Your task to perform on an android device: I want sports shoes for regular usage, look for sports shoes of Nike brand in the Flipkart app
Image 0: 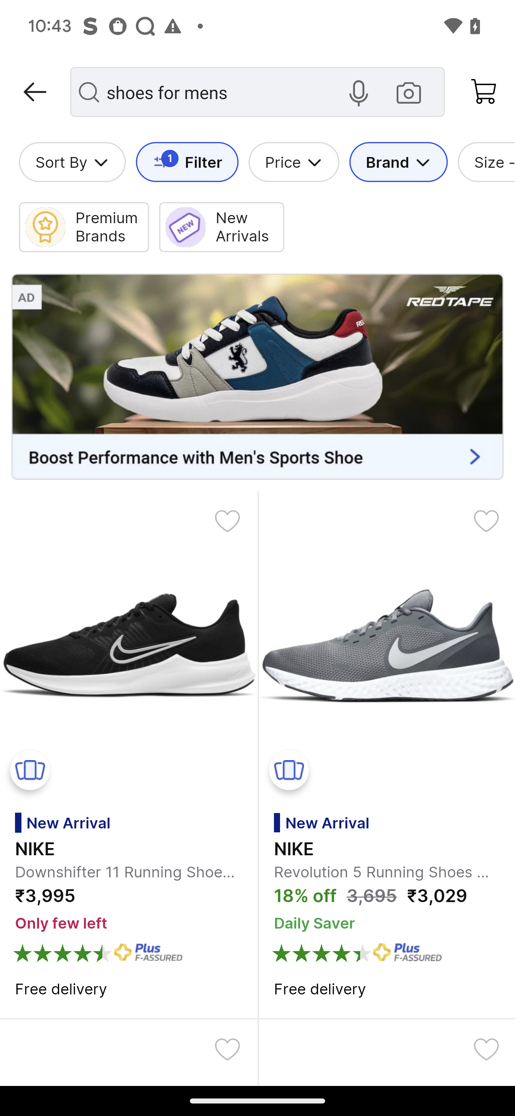
Click the filter icon to view the options
Step 0: click (173, 166)
Image 1: 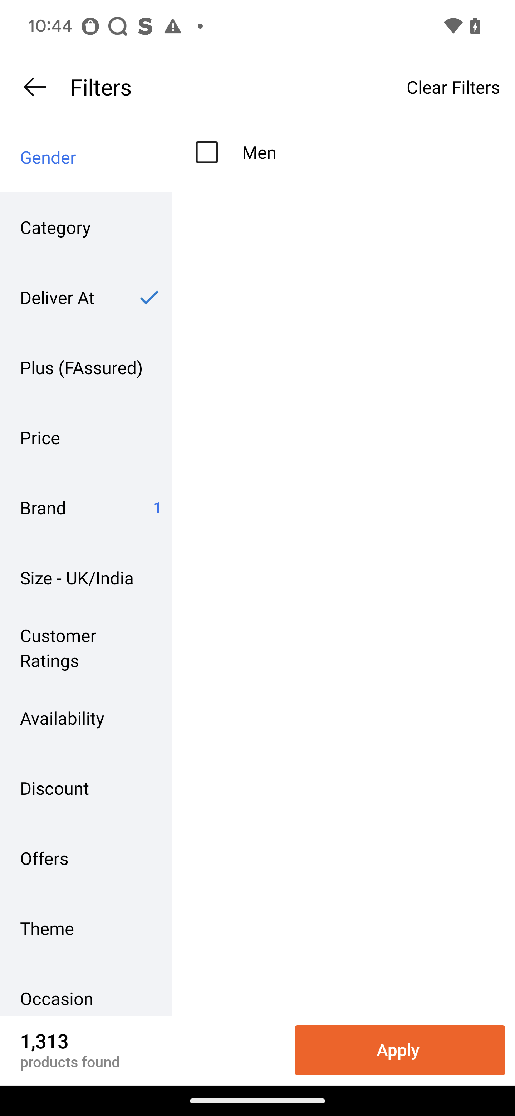
Swipe up on the screen
Step 1: scroll down
Image 2: 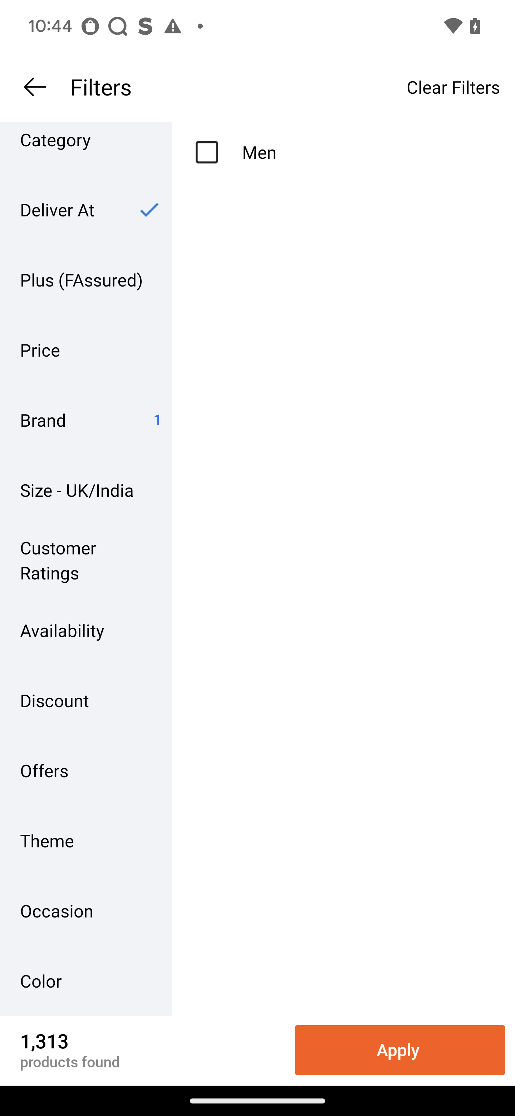
Click on the occasion to view the type
Step 2: click (45, 896)
Image 3: 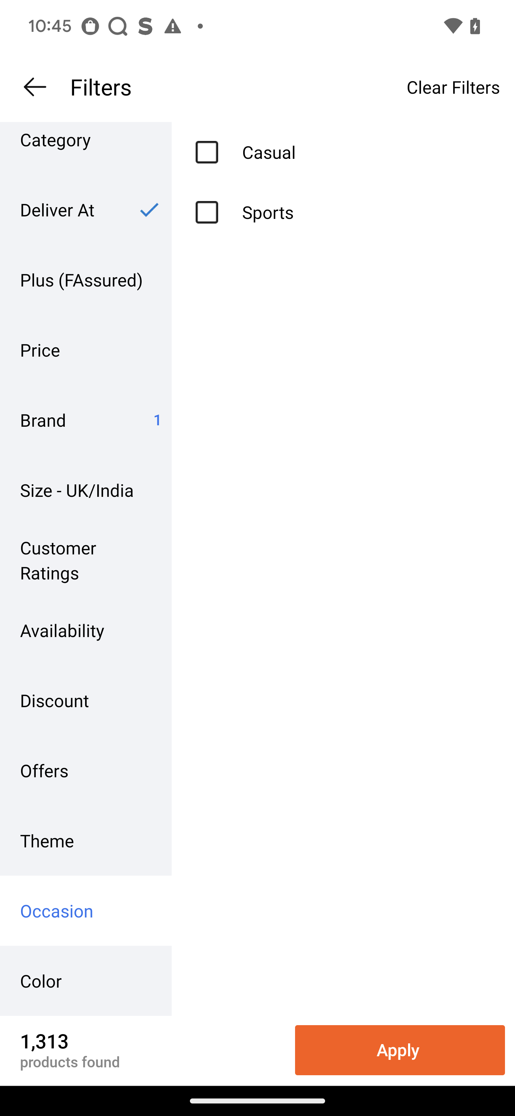
Click on the sports option
Step 3: click (367, 212)
Image 4: 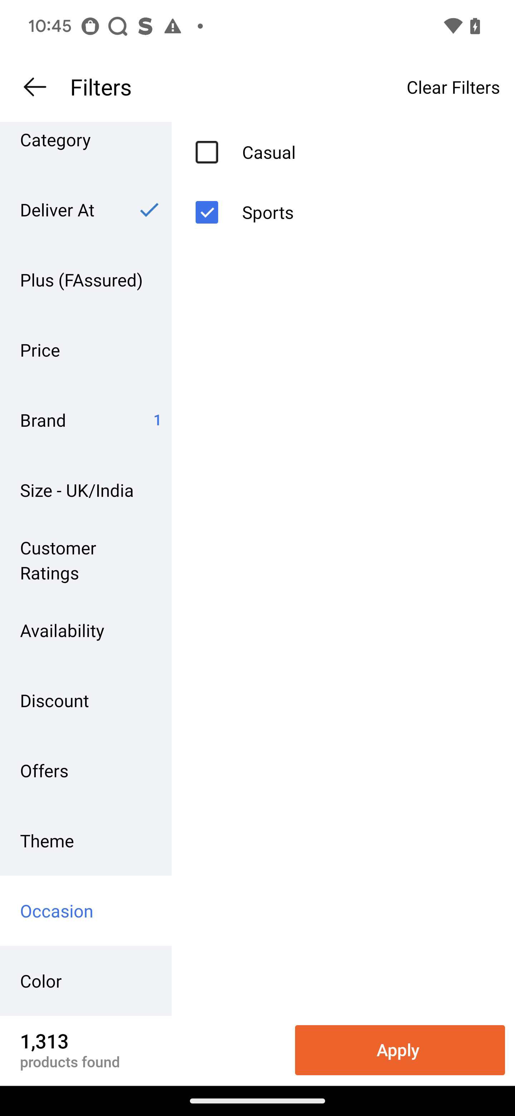
Click on the apply
Step 4: click (422, 1064)